Your task to perform on an android device: Since Godrej SeeThru HD IR CCTV has a rating of 4.5. Compare the prices of similar products in the Moglix app.
Image 1: 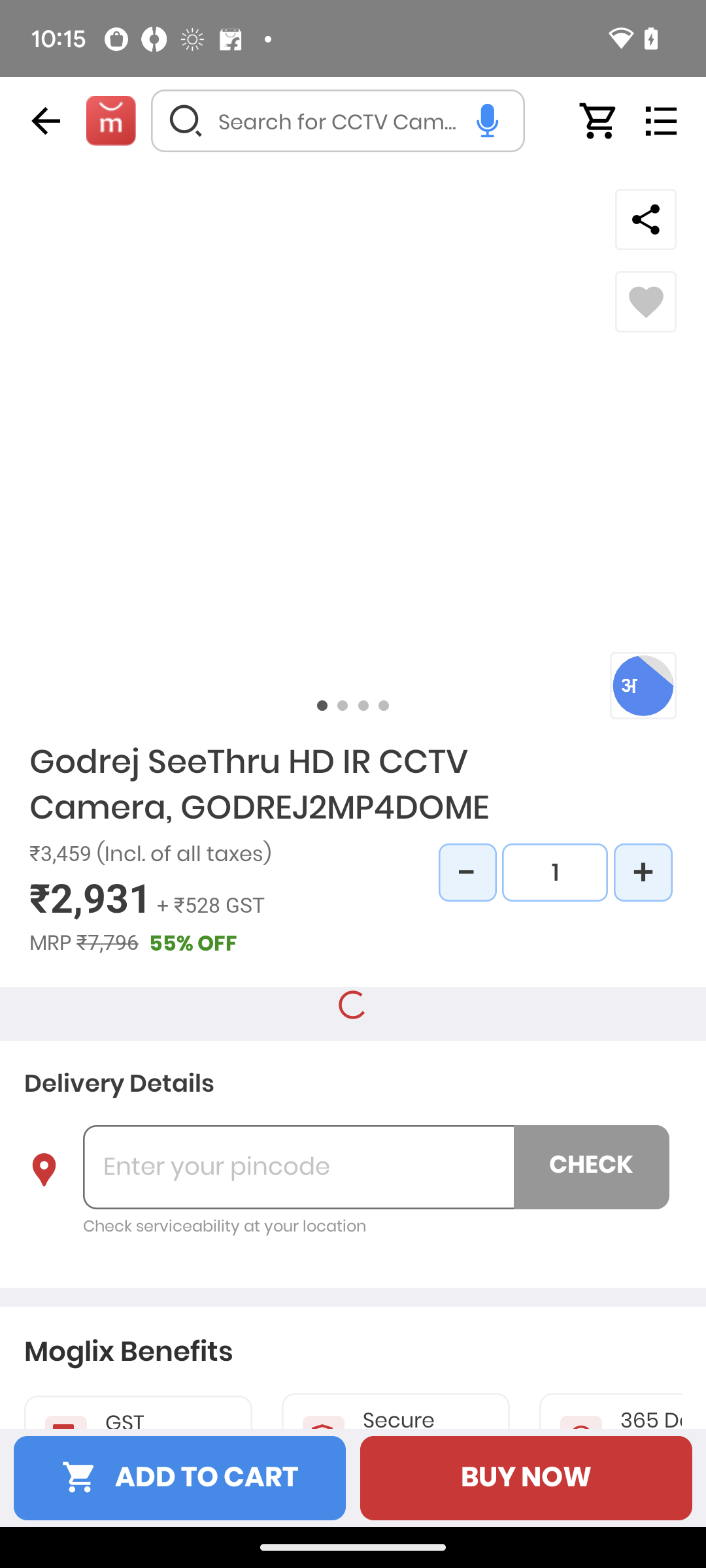
Swipe down to view similar products.
Step 1: scroll down